Your task to perform on an android device: Sign out of the Babbel app to prevent the unauthorized actions.
Image 0: 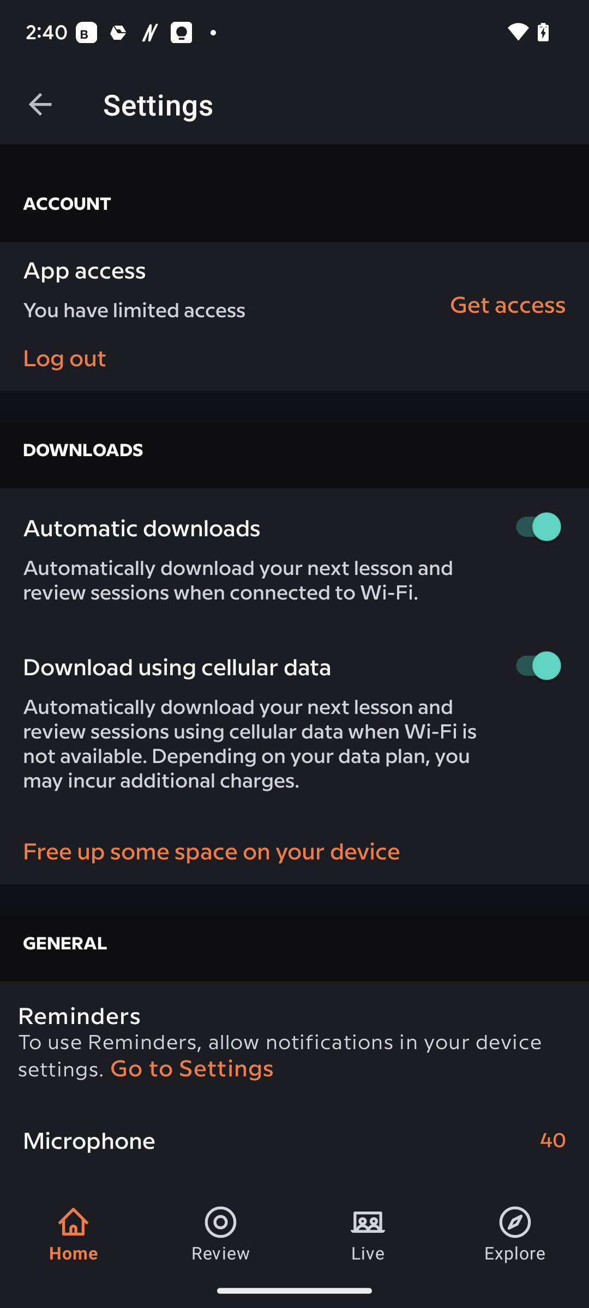
Click on Log out on the left side of the screen in the account section.
Step 0: click (294, 356)
Image 1: 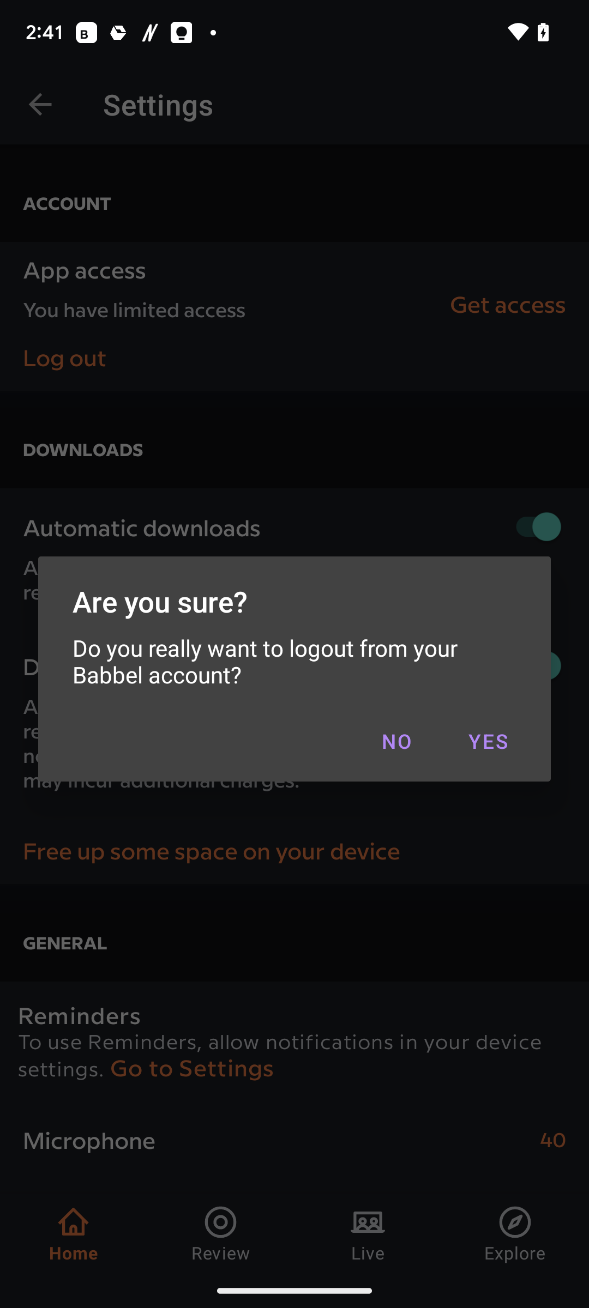
Click on yes in the middle right of the screen.
Step 1: click (487, 741)